Your task to perform on an android device: I will reply to the email with the shopping list and confirm the items on the order.
Image 0: 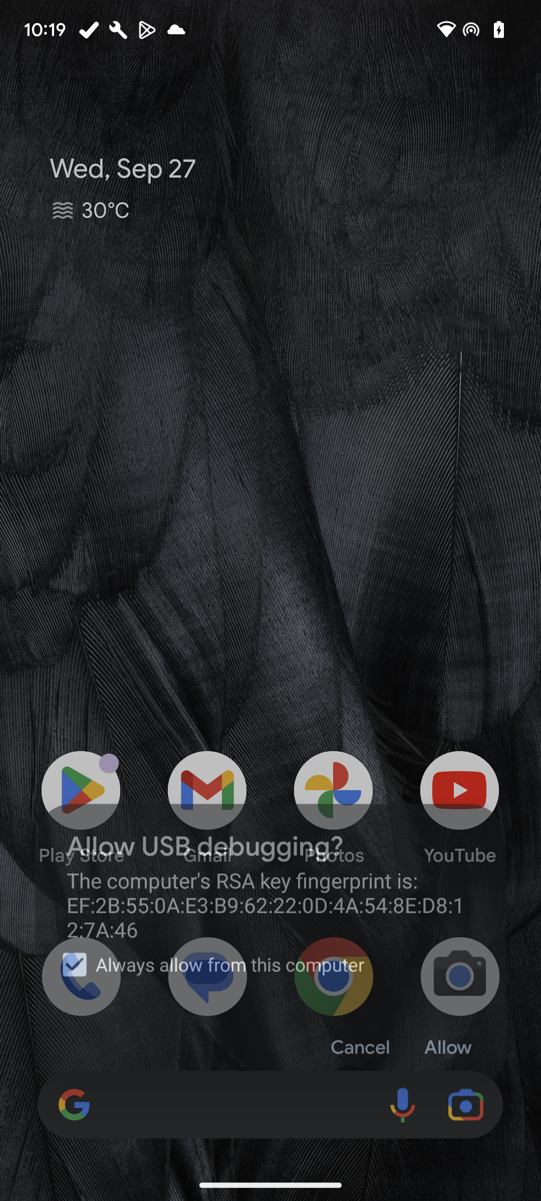
Click on gmail app.
Step 0: click (207, 807)
Image 1: 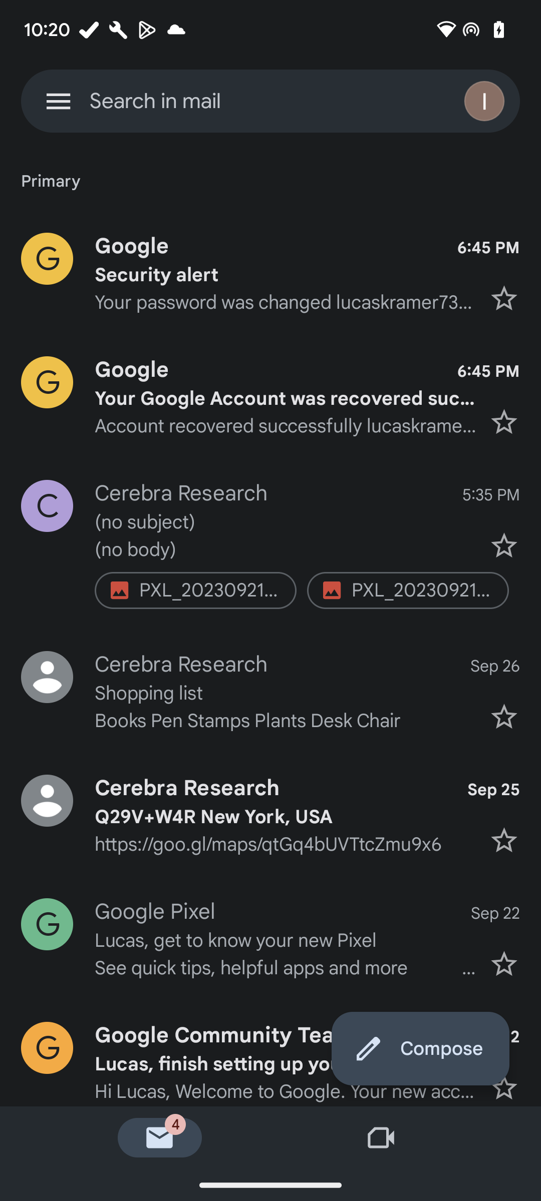
Click on the email containing the shopping list.
Step 1: click (286, 693)
Image 2: 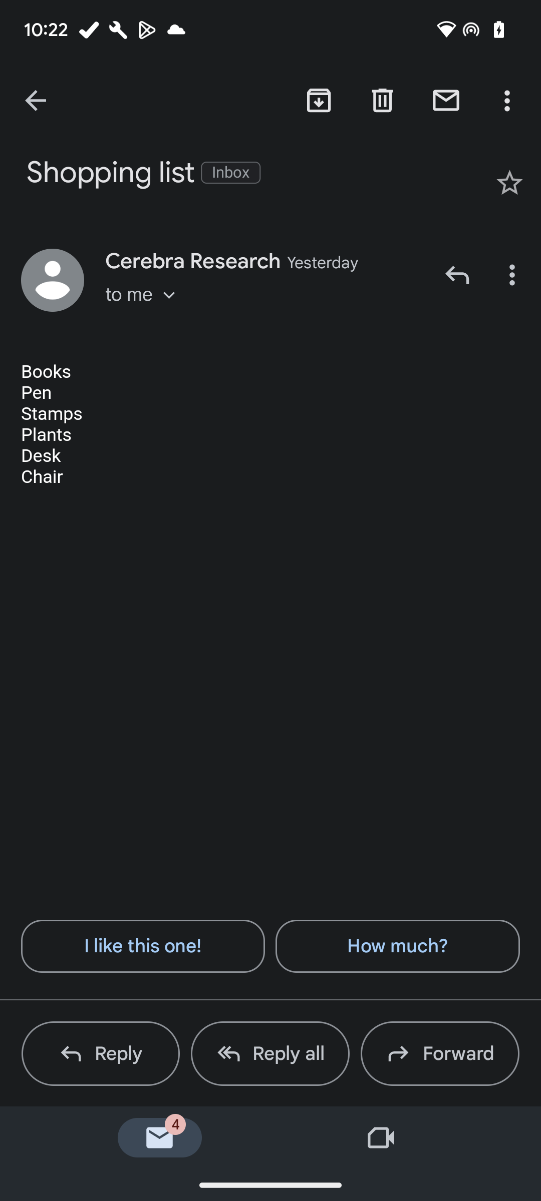
Click on Reply.
Step 2: click (85, 1061)
Image 3: 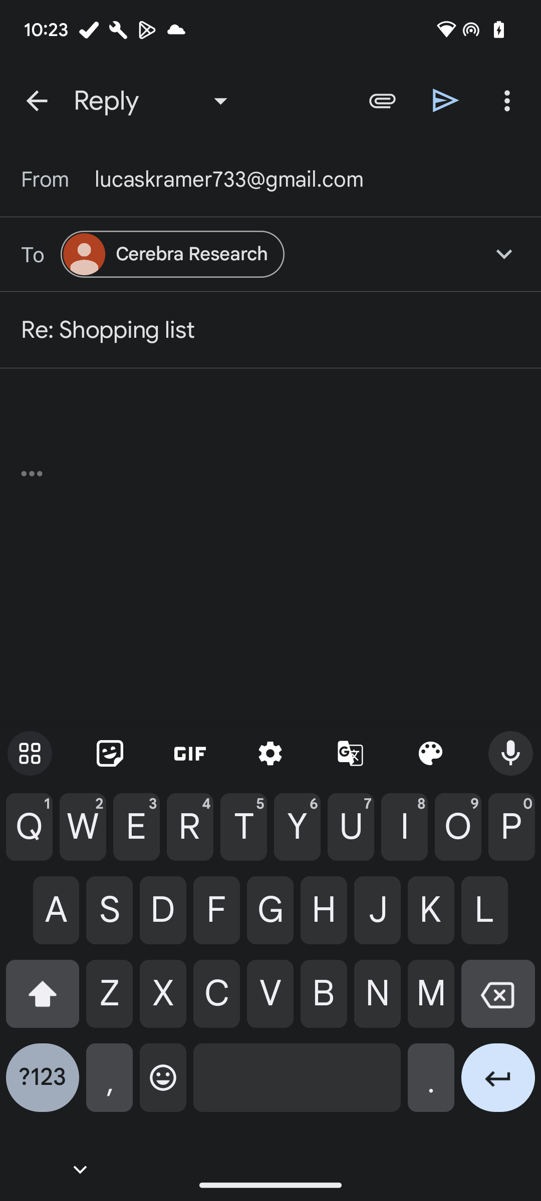
Write Confirm the order.
Step 3: type "Confirm the order."
Image 4: 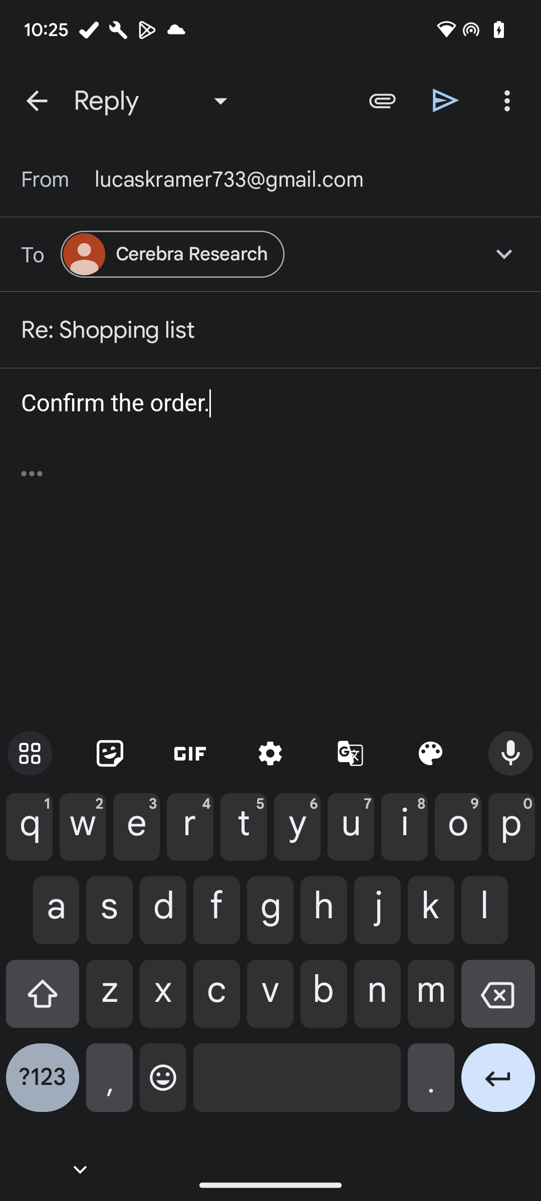
Click on Sent.
Step 4: click (446, 101)